Your task to perform on an android device: Add the Bingo potato chips masala to the Shopping cart in the LoveLocal Ready app.
Image 0: 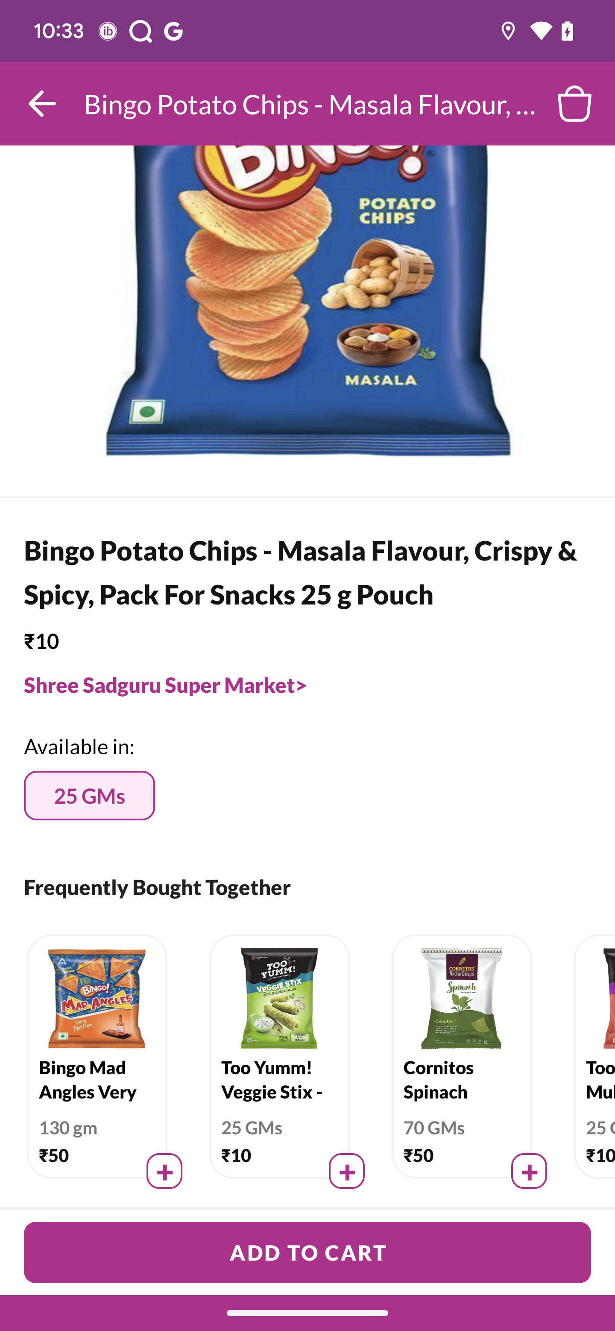
Click on the add to cart 
Step 0: click (307, 1253)